Your task to perform on an android device: Show the comparison of prices of the Dime Store solid wood side table round in brown color with other similar side tables on the Flipkart app.
Image 0: 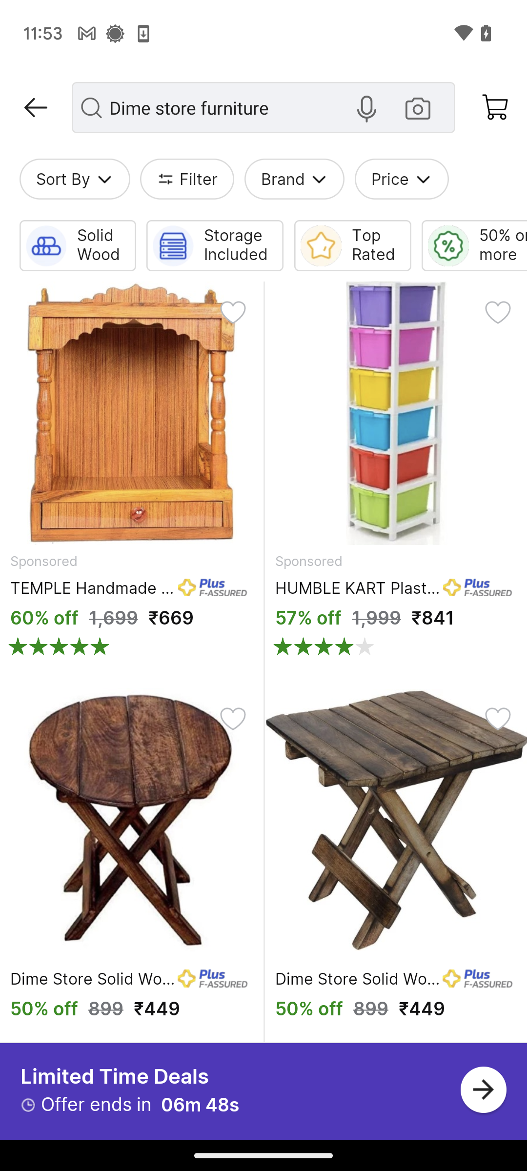
Show the comparison of prices of the Dime Store solid wood side table round in brown color with other similar side tables on the Flipkart app.
Step 0: click (132, 819)
Image 1: 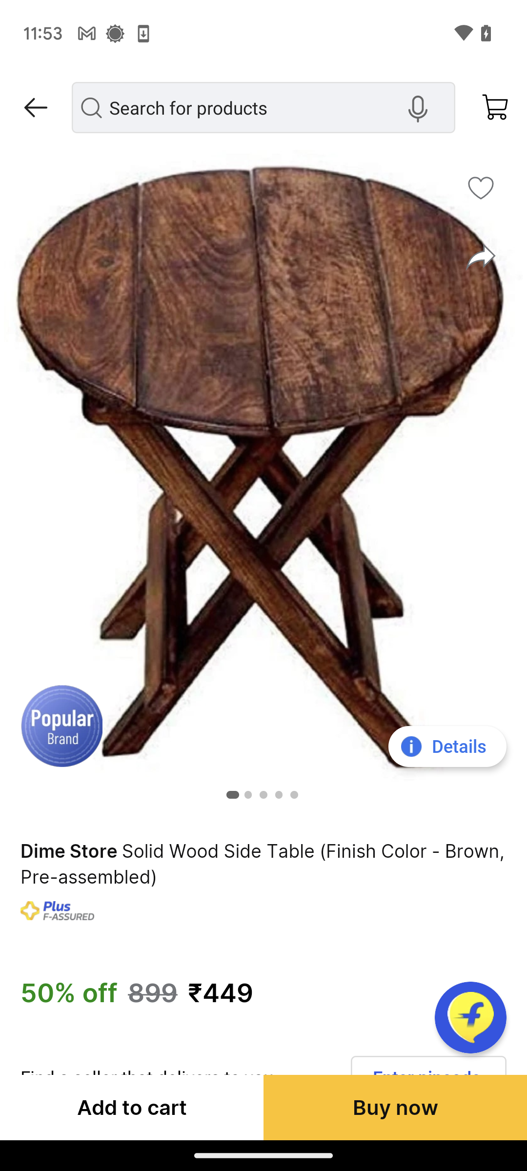
Scroll up on the screen until you find the similar products to compare section.
Step 1: scroll down
Image 2: 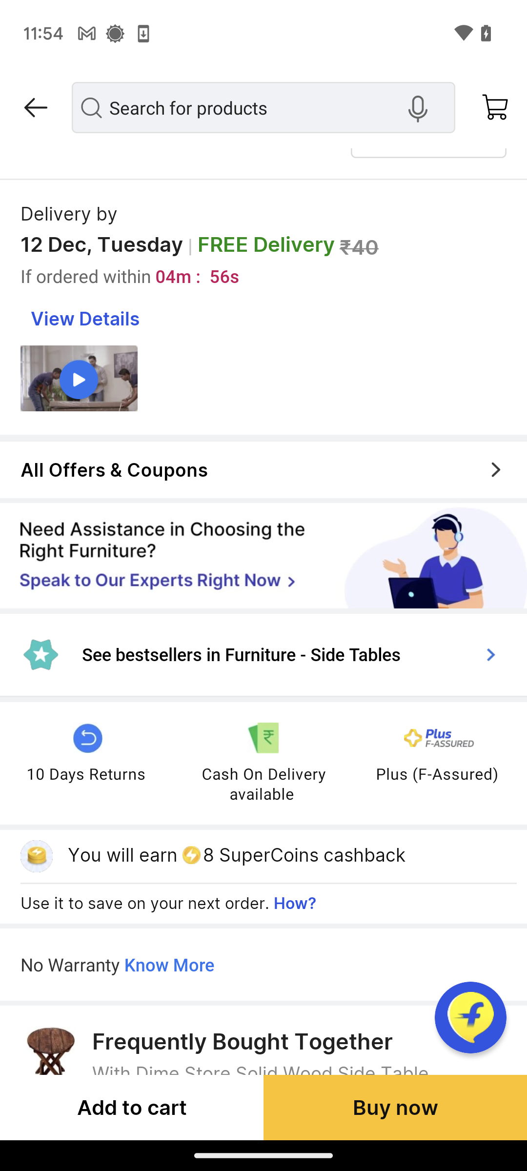
Scroll up on the screen until you find the similar products to compare section.
Step 2: scroll down
Image 3: 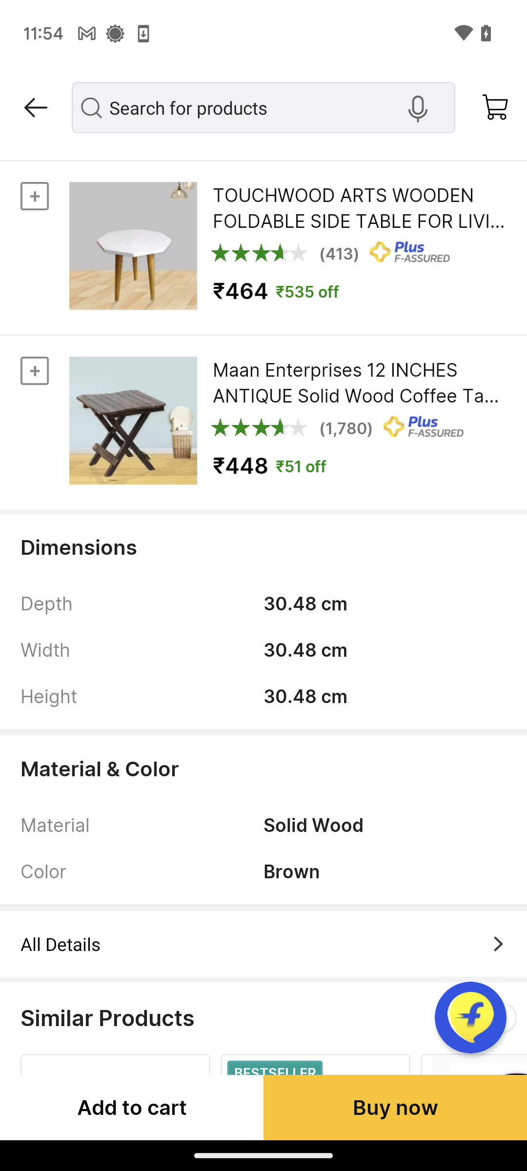
Scroll up on the screen until you find the similar products to compare section.
Step 3: scroll down
Image 4: 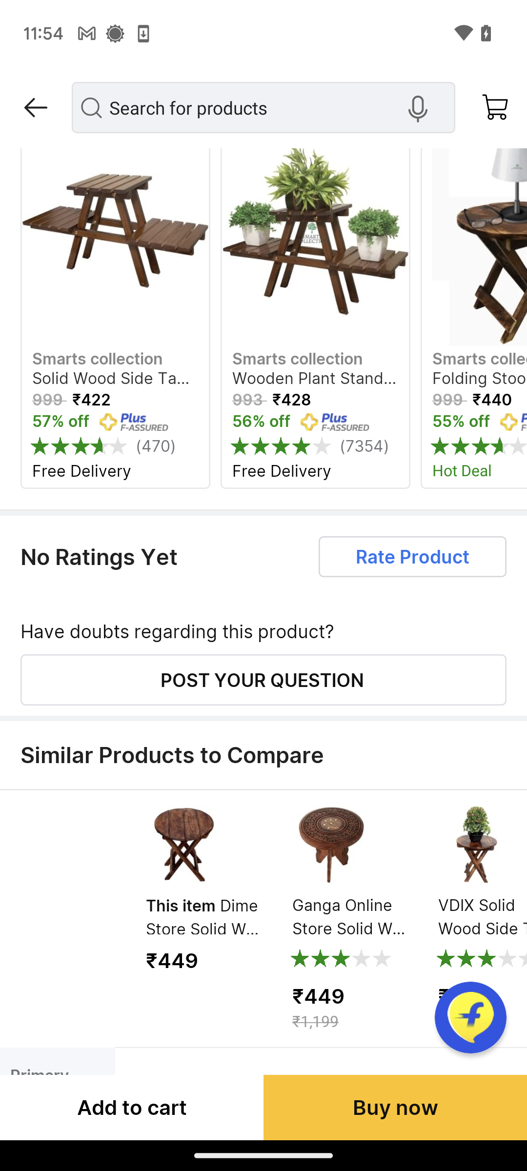
Scroll up on the screen until you find the similar products to compare section.
Step 4: scroll down